Your task to perform on an android device: I had made some changes to the recording , Save the recorded file in the voice recording app .
Image 0: 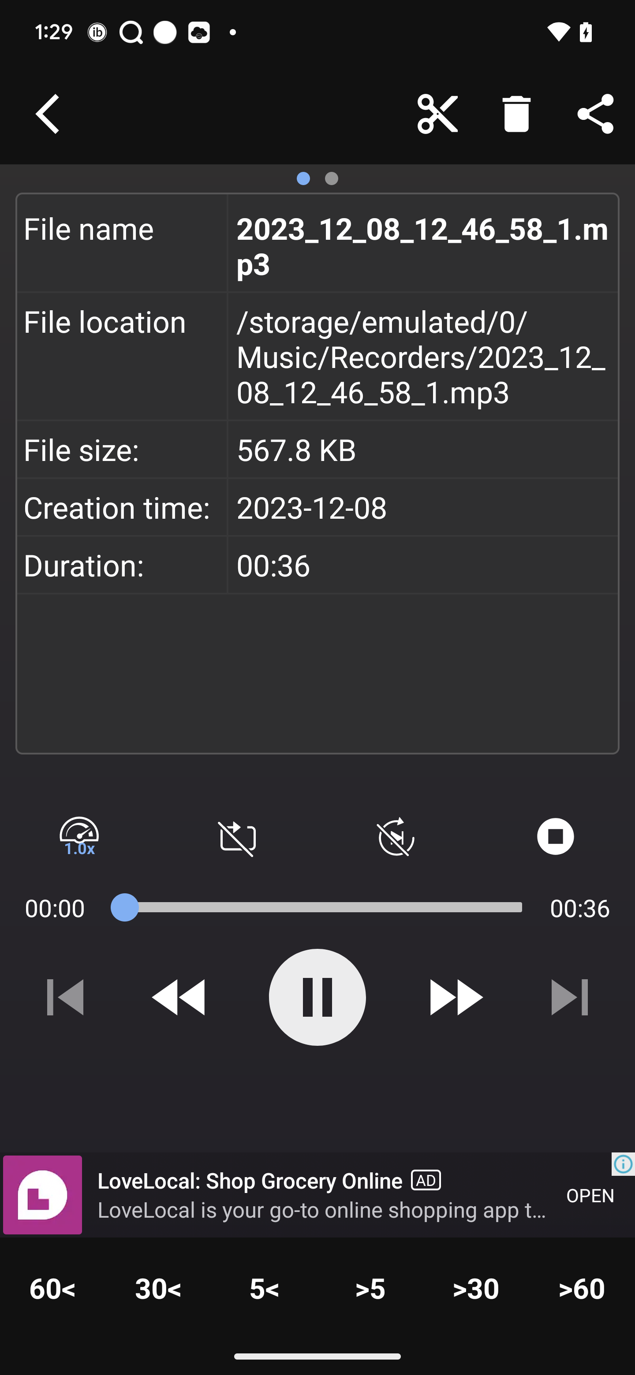
Click on the trim icon at the top of the screen
Step 0: click (436, 112)
Image 3: 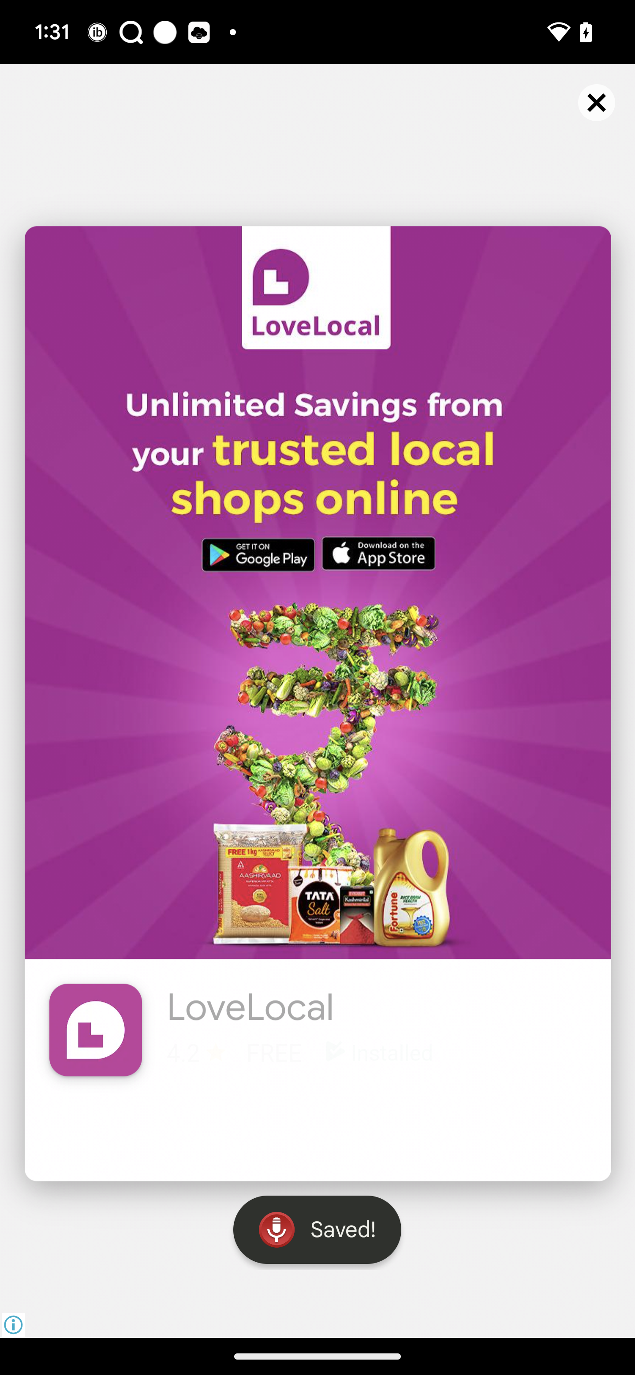
Click the ok button on the pop up
Step 3: wait